Your task to perform on an android device: I want to import some contacts from a file on my device, so import contacts from the contacts.vcf file to my phone in the Contacts app.
Image 0: 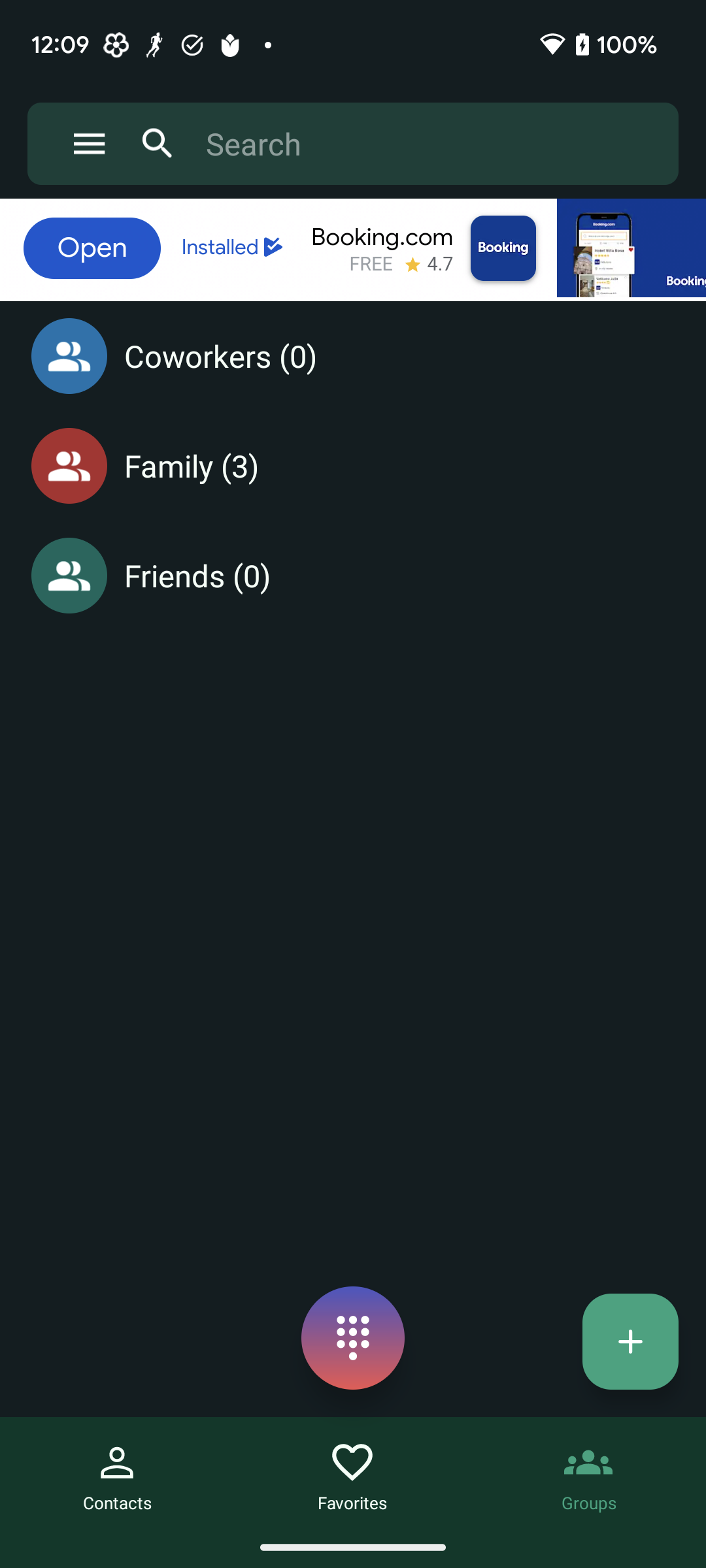
Click on the three bar menu icon at the top left corner of the screen to view the import contacts option.
Step 0: click (75, 144)
Image 1: 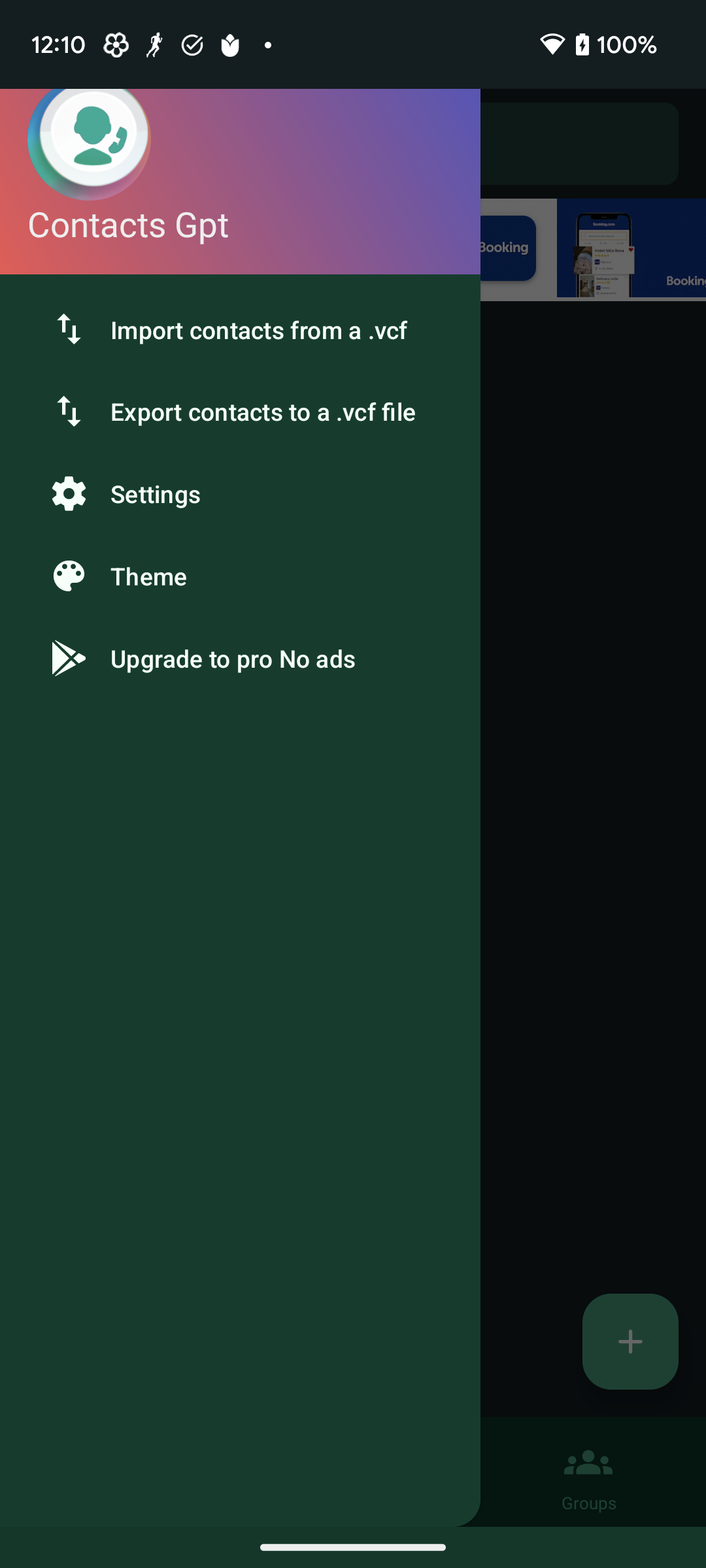
Click on the Import contacts from a .vcf file to select this option.
Step 1: click (240, 329)
Image 2: 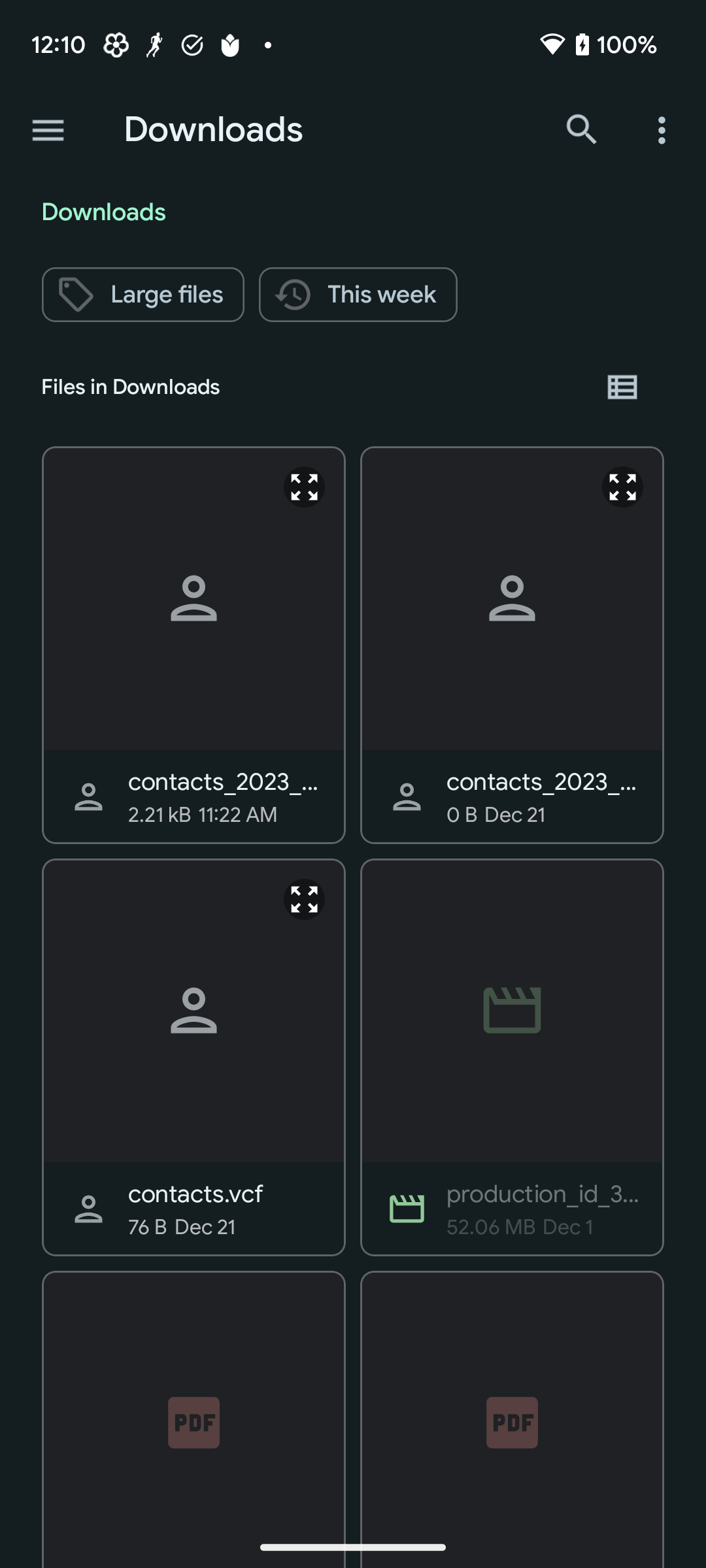
Click on the contacts.vcf file to select this file to import contacts.
Step 2: click (193, 1009)
Image 3: 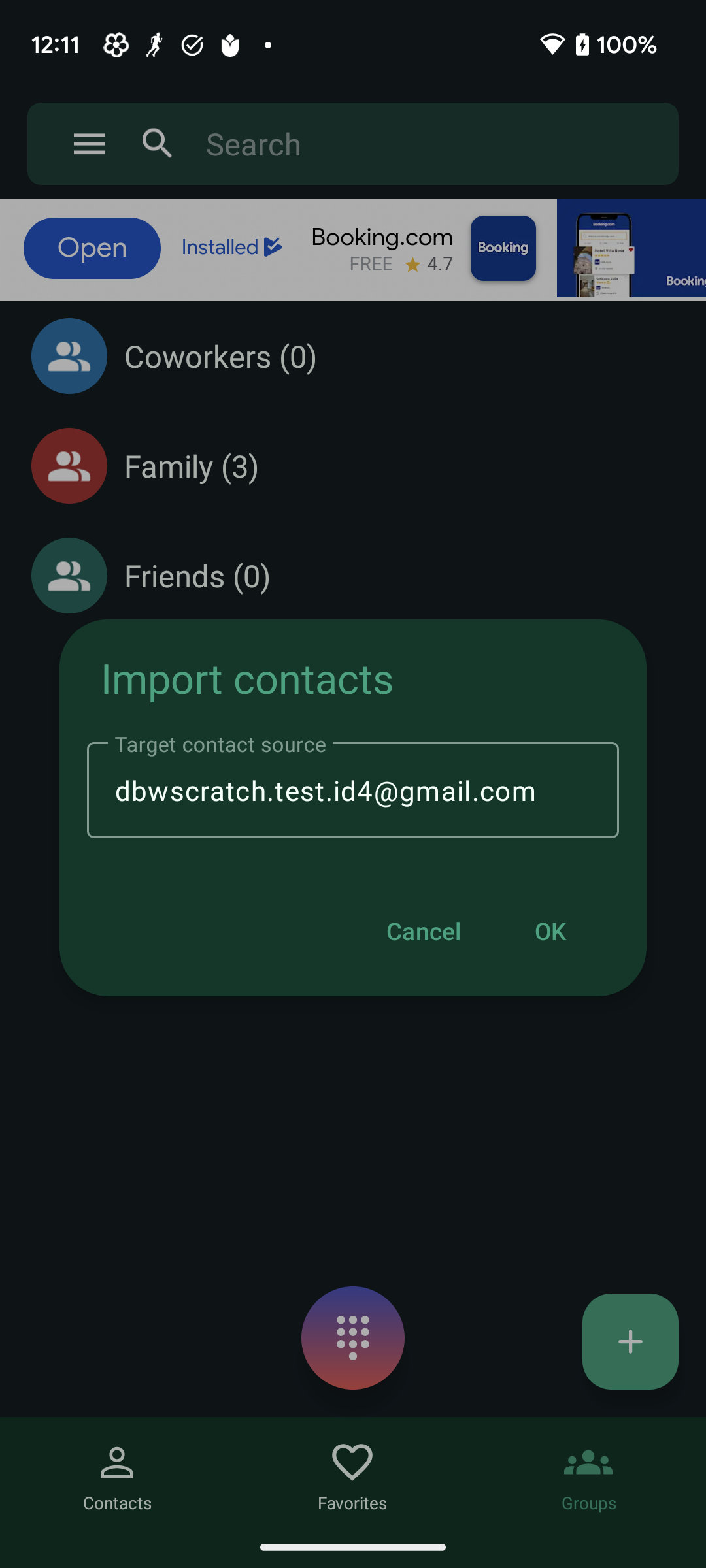
Click on the OK button to import the contacts from this file.
Step 3: click (550, 931)